Your task to perform on an android device: Reschedule the Manali tour for June 28
Image 0: 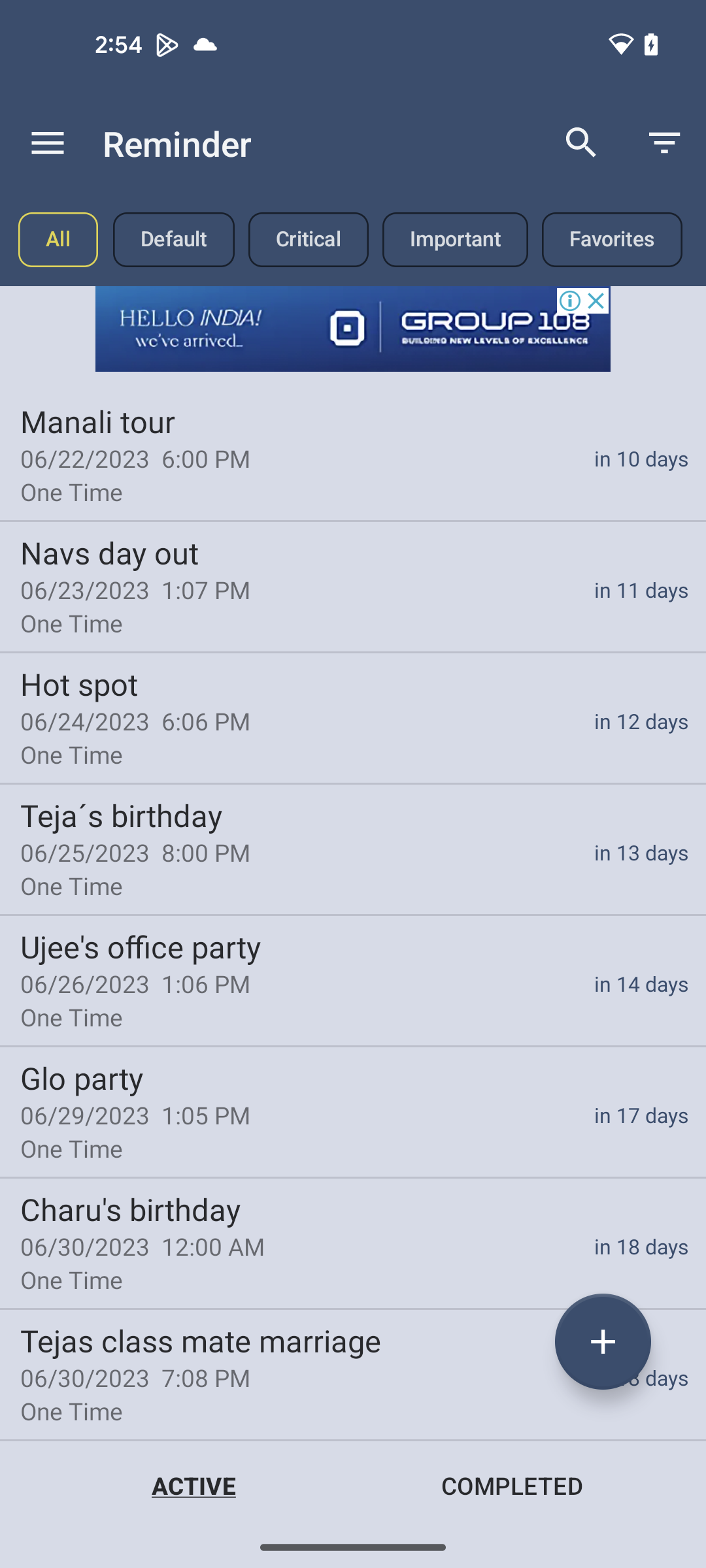
Click on the Manali tour
Step 0: click (353, 453)
Image 1: 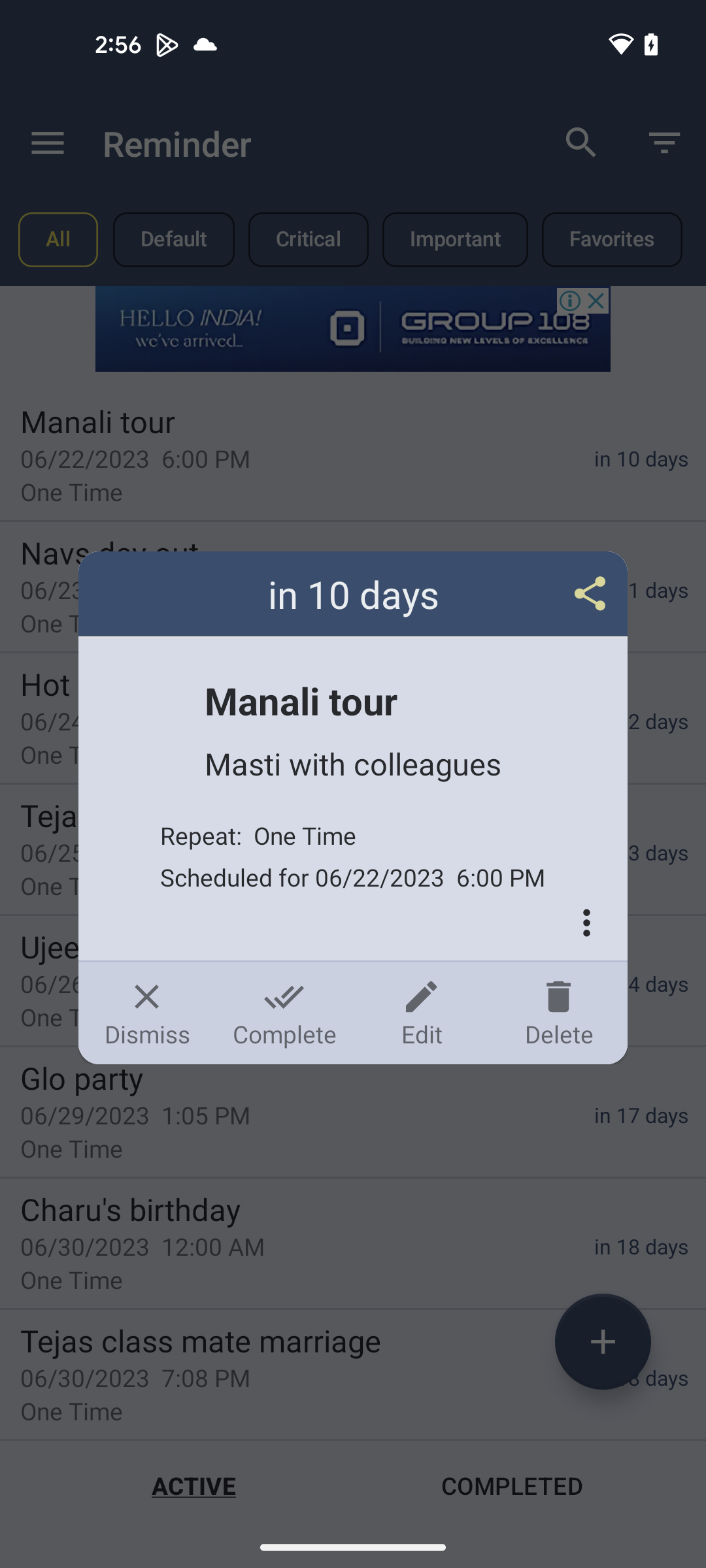
Click on the edit option
Step 1: click (421, 1013)
Image 2: 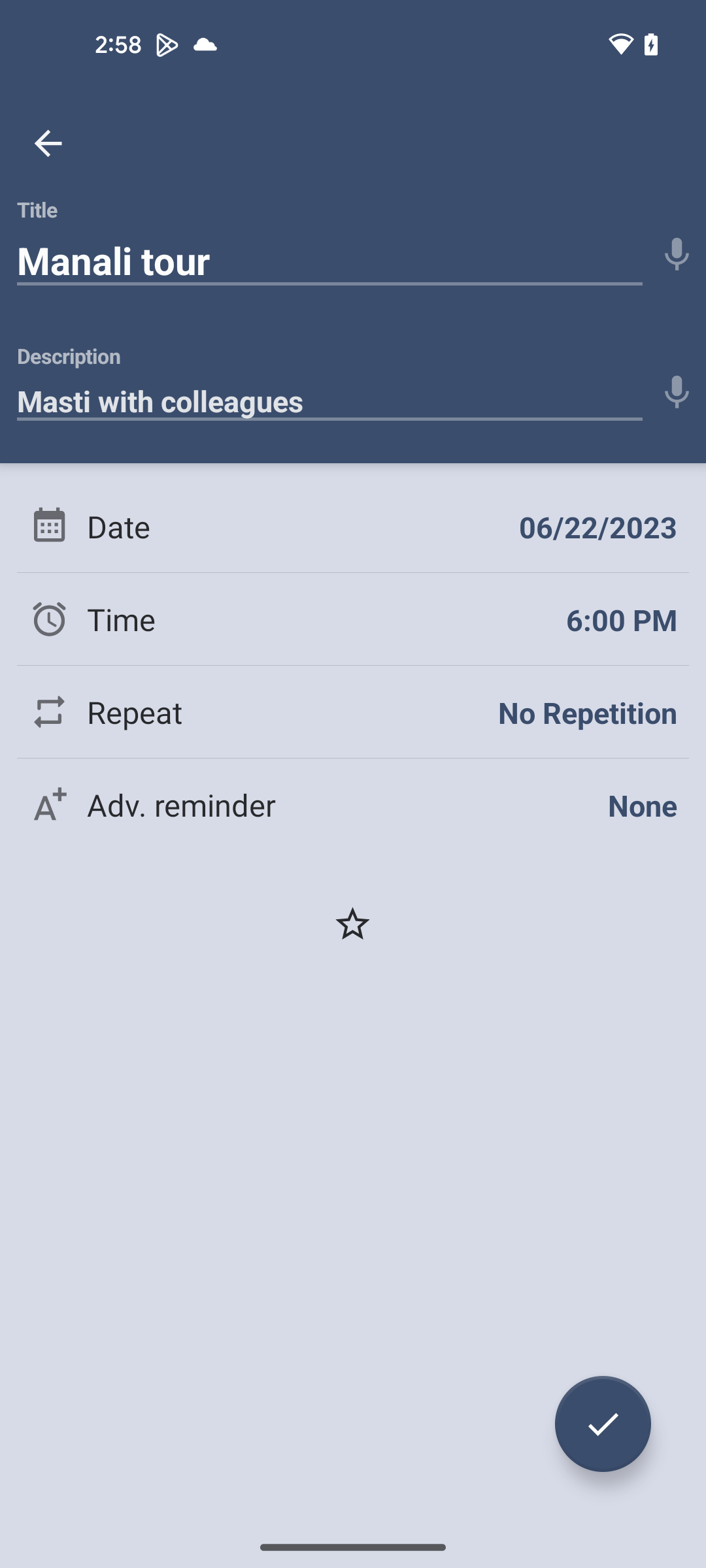
Choose the date option
Step 2: click (274, 526)
Image 3: 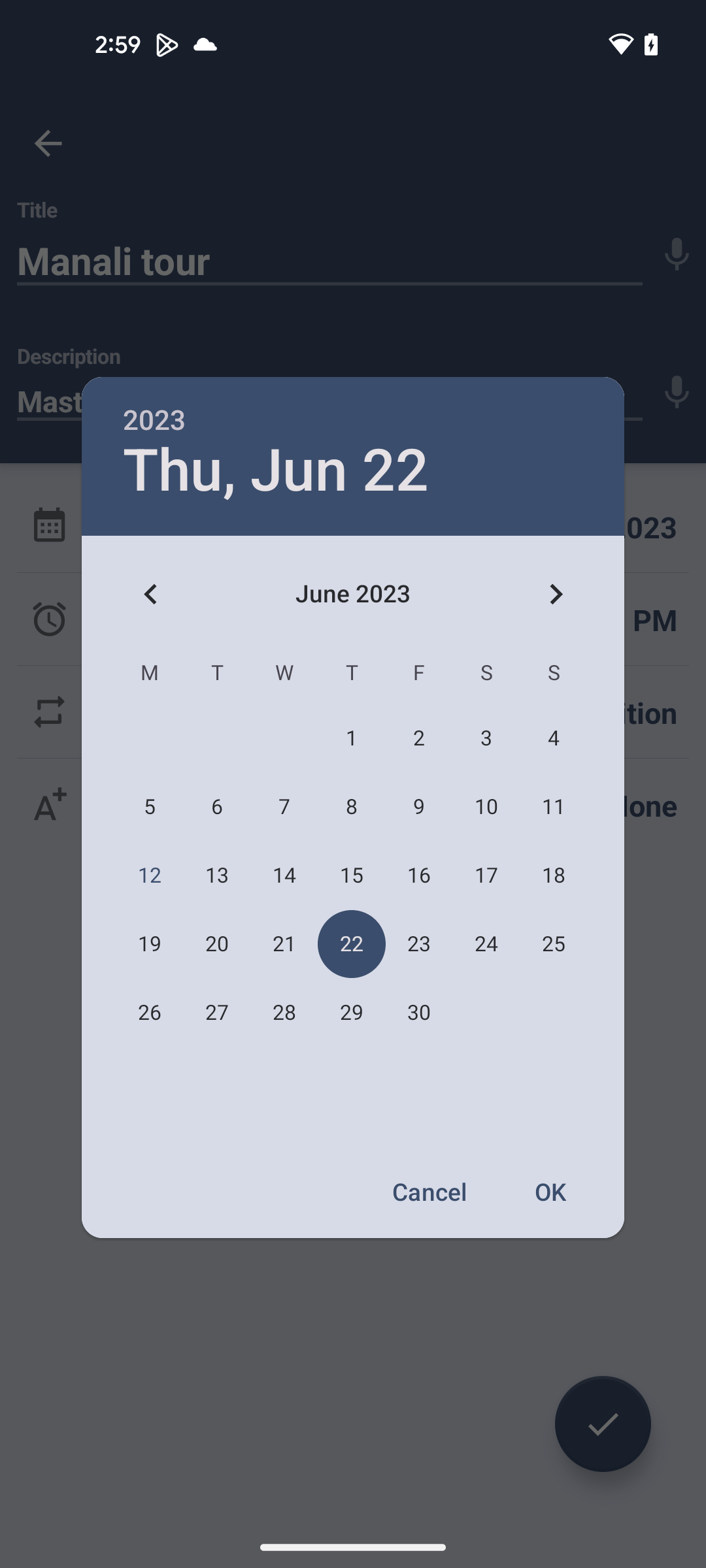
Select the date 28 
Step 3: click (284, 1013)
Image 4: 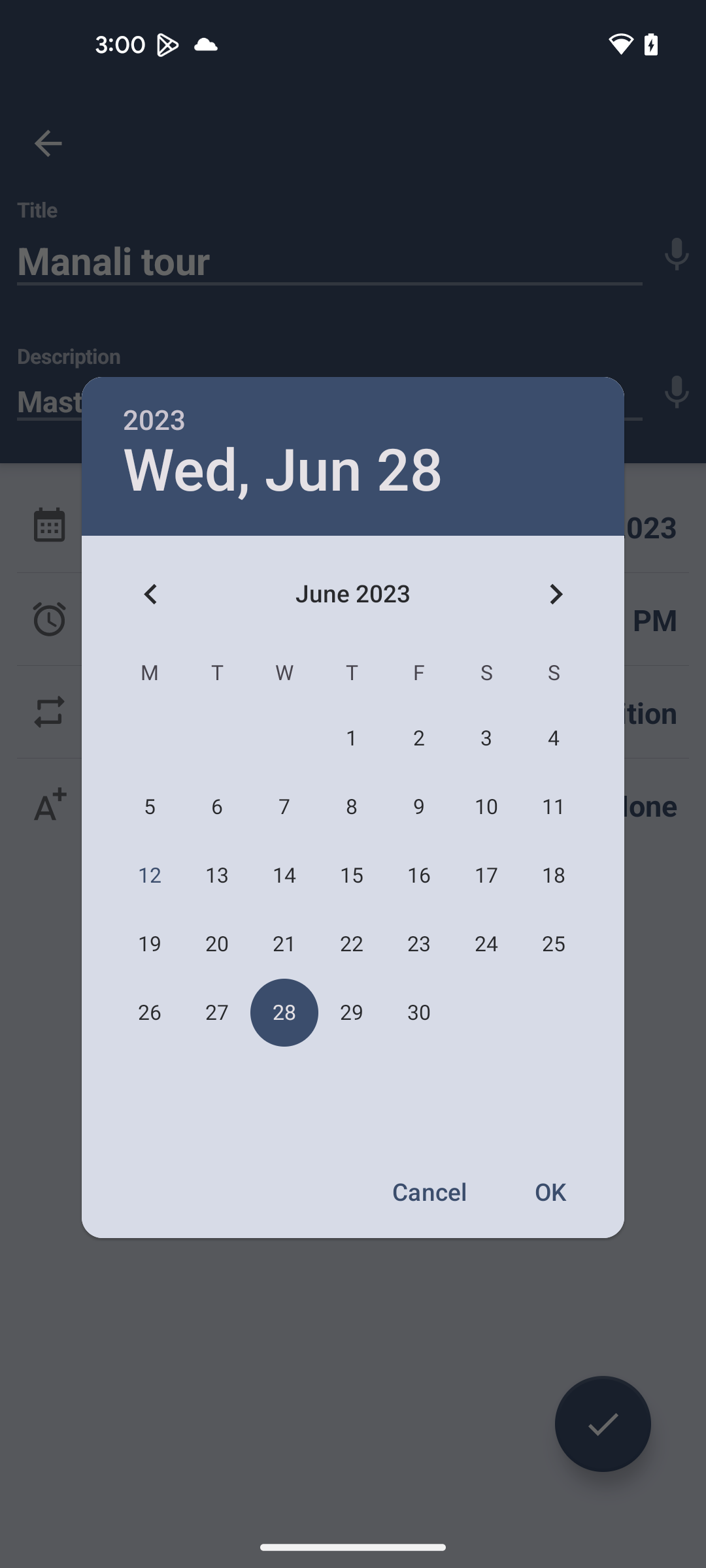
Click on the OK button at the right bottom corner of the screen
Step 4: click (552, 1191)
Image 5: 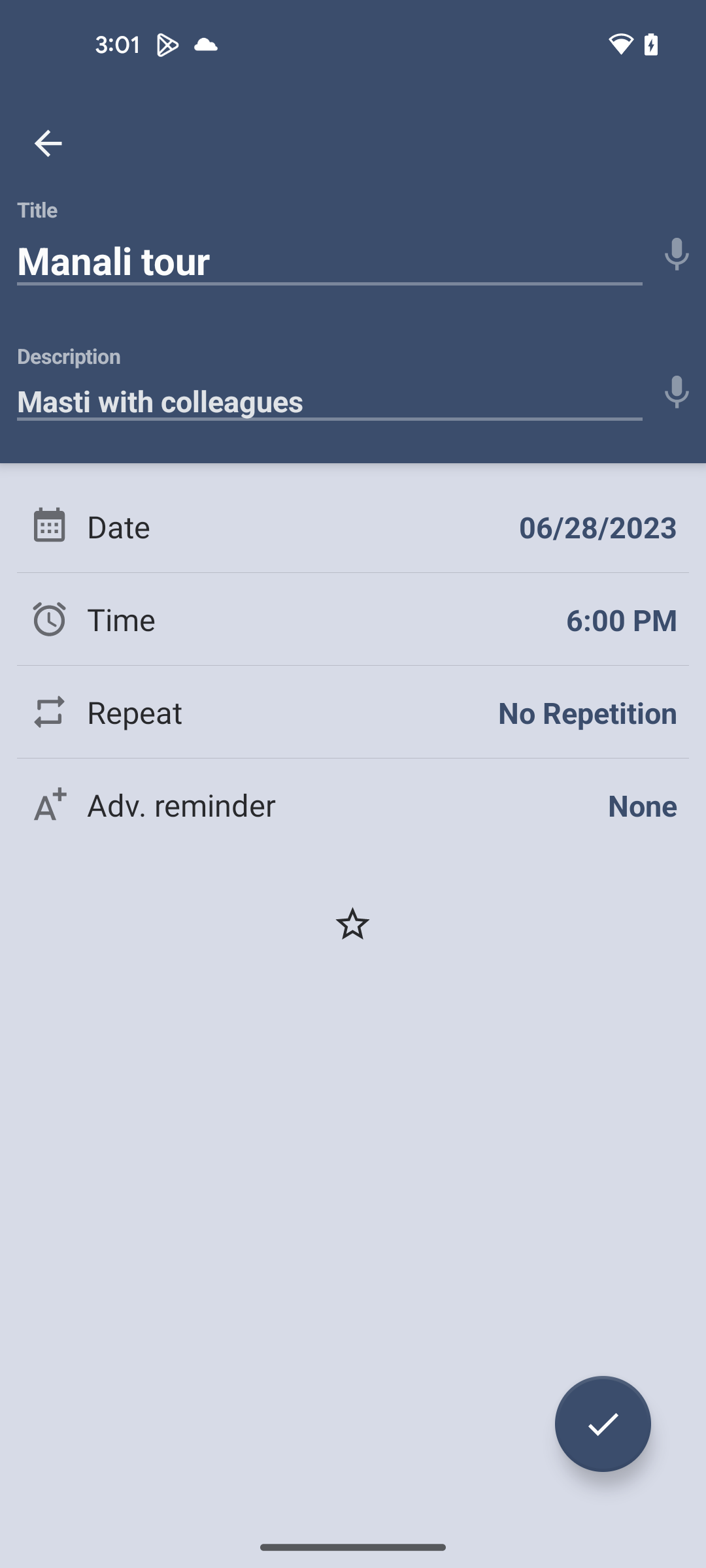
Click on the tick button at the right bottom corner of the screen
Step 5: click (603, 1424)
Image 6: 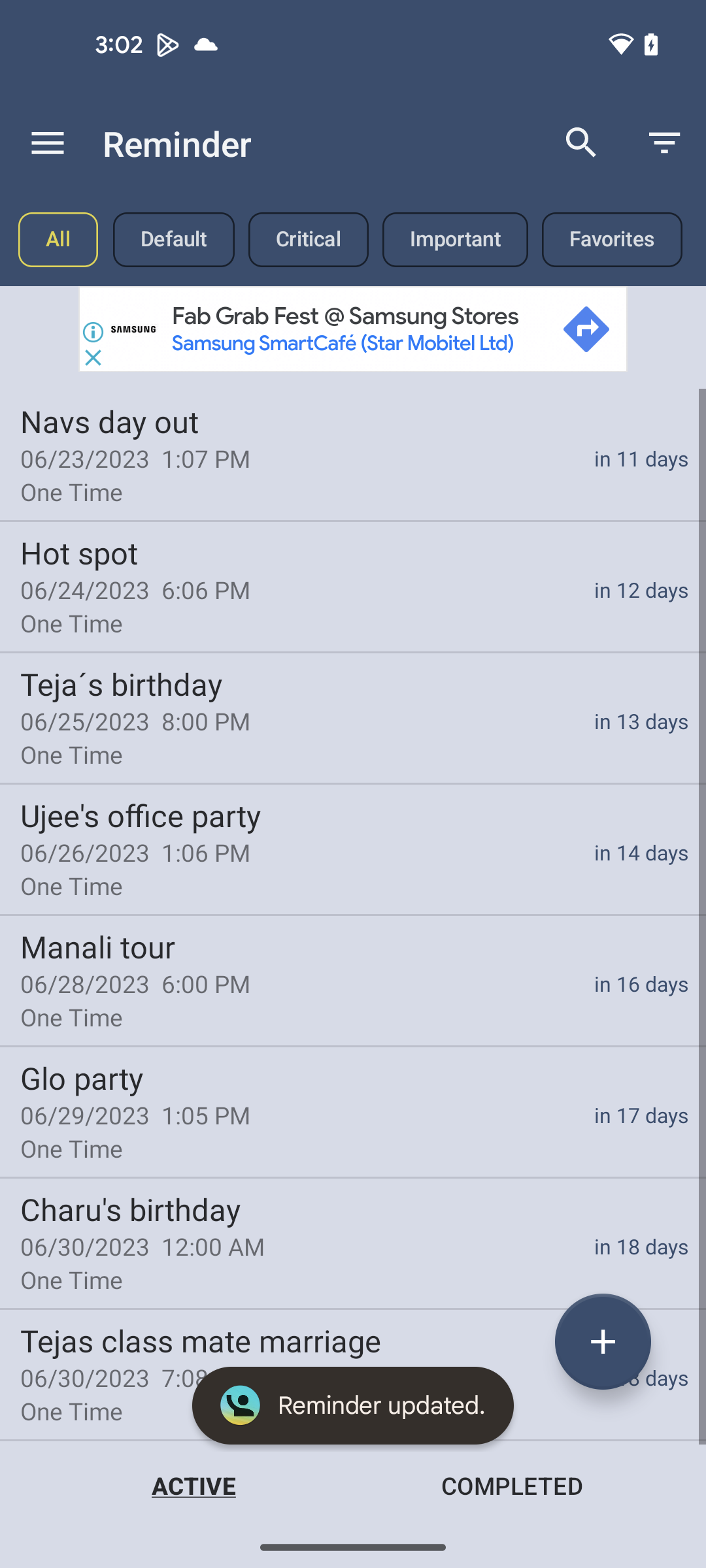
Click on the tick button at the right bottom corner of the screen
Step 6: wait